Your task to perform on an android device: In the To-do List app, share the group discussion reminder on Gmail.
Image 0: 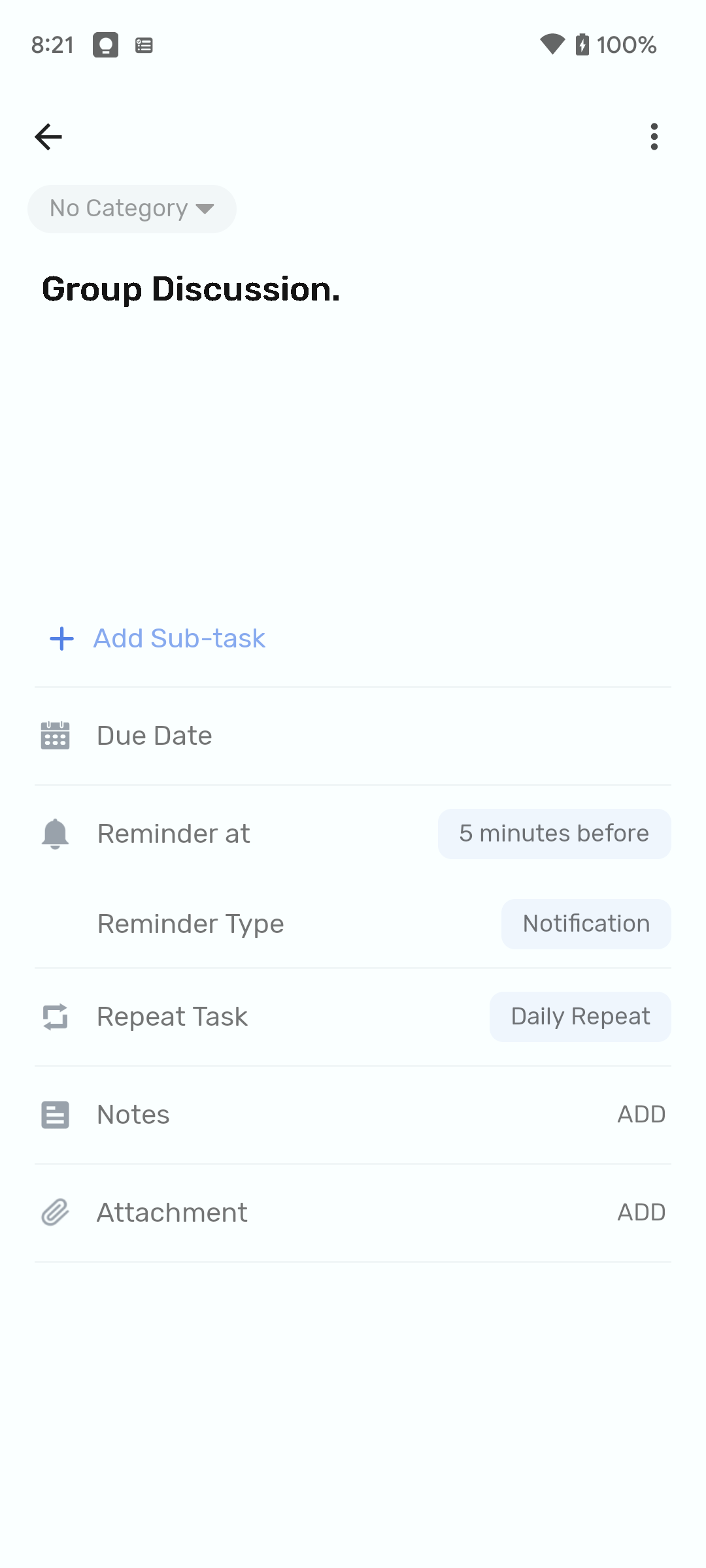
Click on the more icon at the top right corner of the screen.
Step 0: click (650, 130)
Image 1: 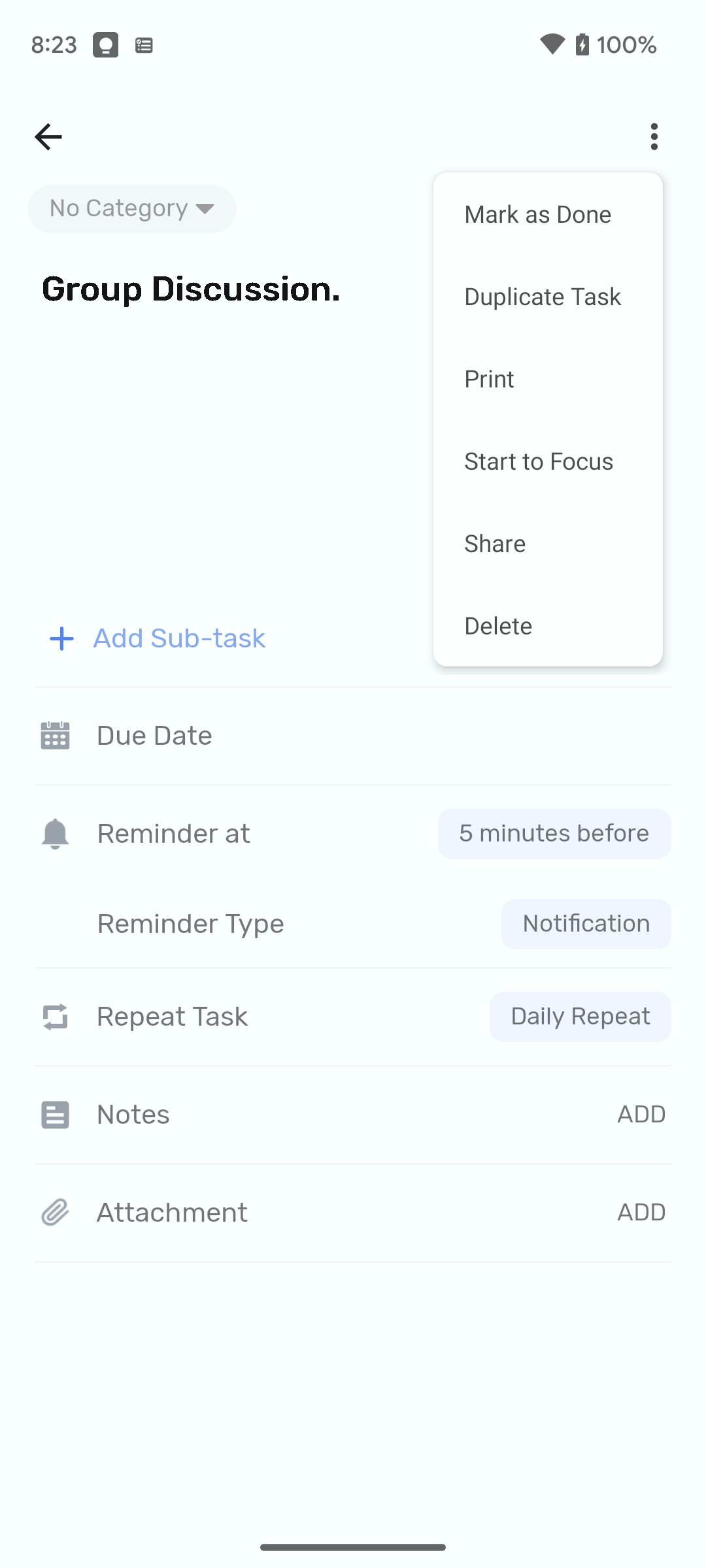
Click on the share option listed.
Step 1: click (548, 542)
Image 2: 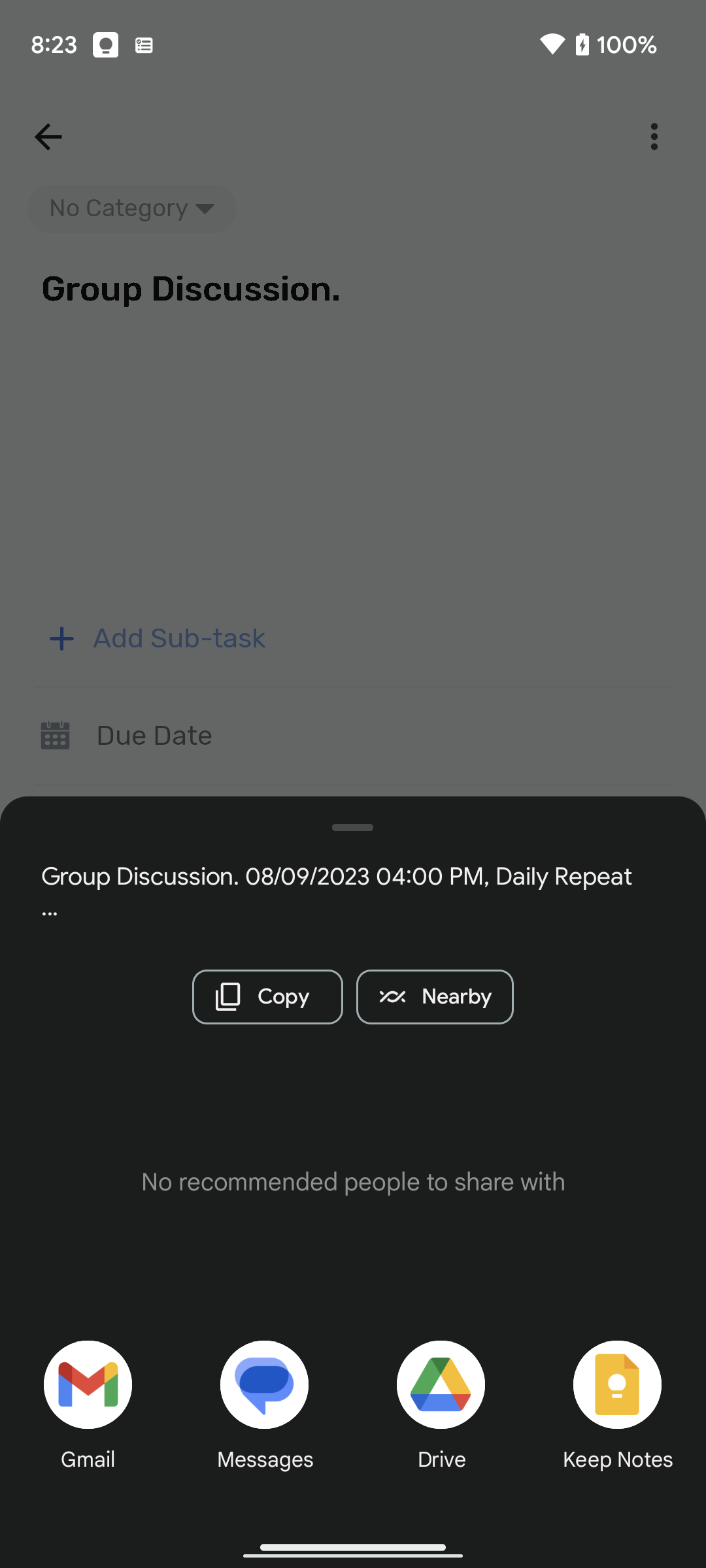
Click on the Gmail icon at the bottom of the screen.
Step 2: click (69, 1371)